Your task to perform on an android device: I want to see the week number on my calendar. So turn on the week number on the calendar app.
Image 0: 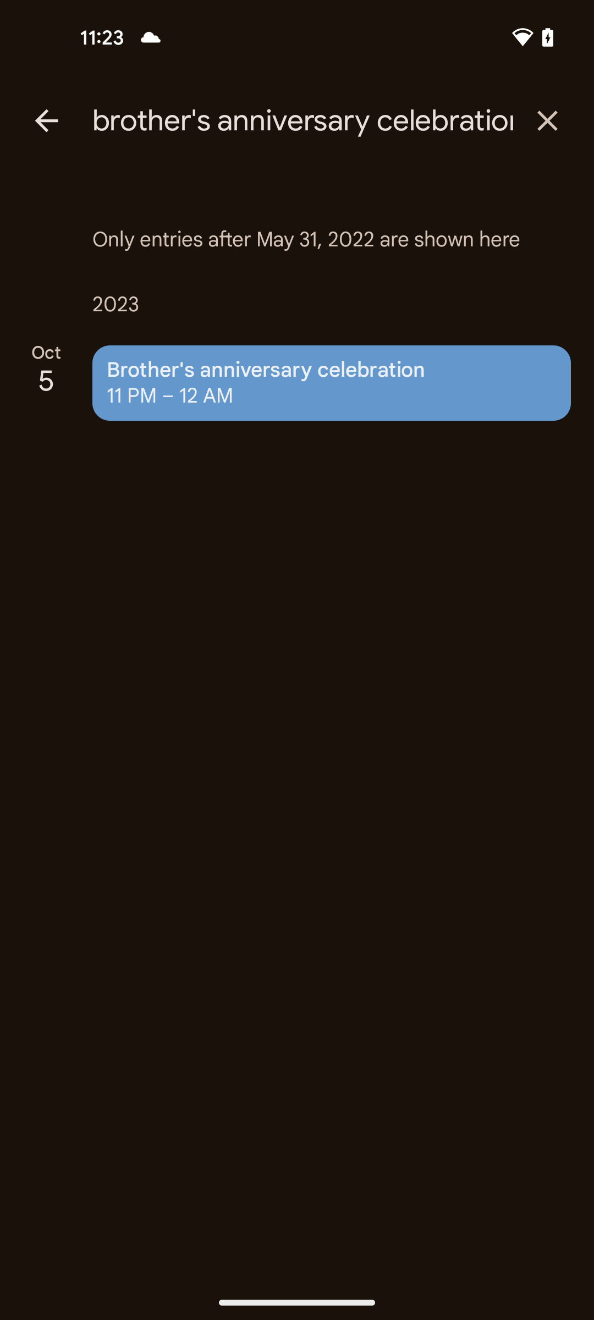
Go back to the previous page
Step 0: press back button
Image 2: 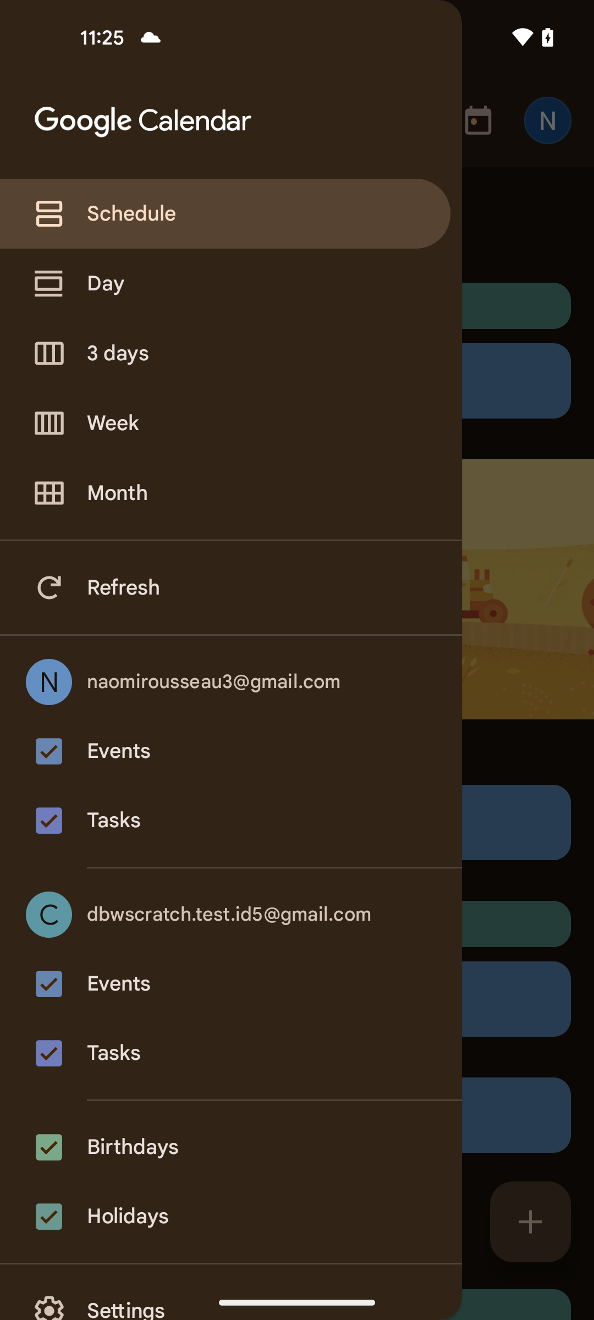
Tap on the settings option
Step 2: click (46, 1303)
Image 3: 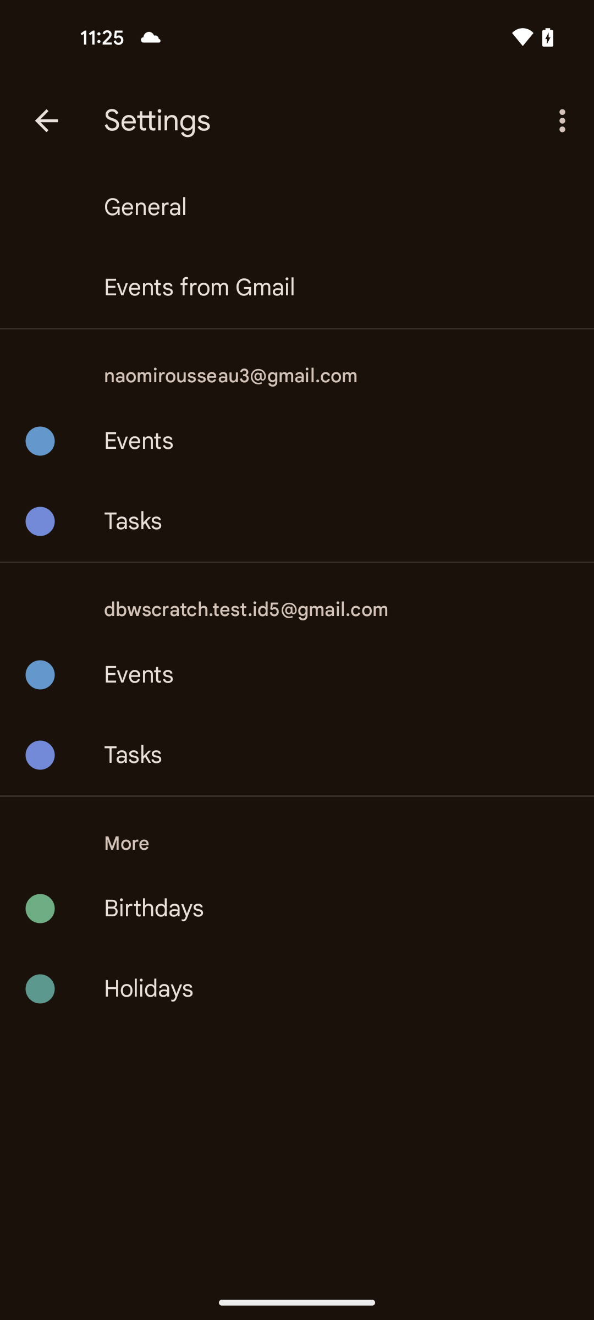
Tap on the general option
Step 3: click (145, 207)
Image 4: 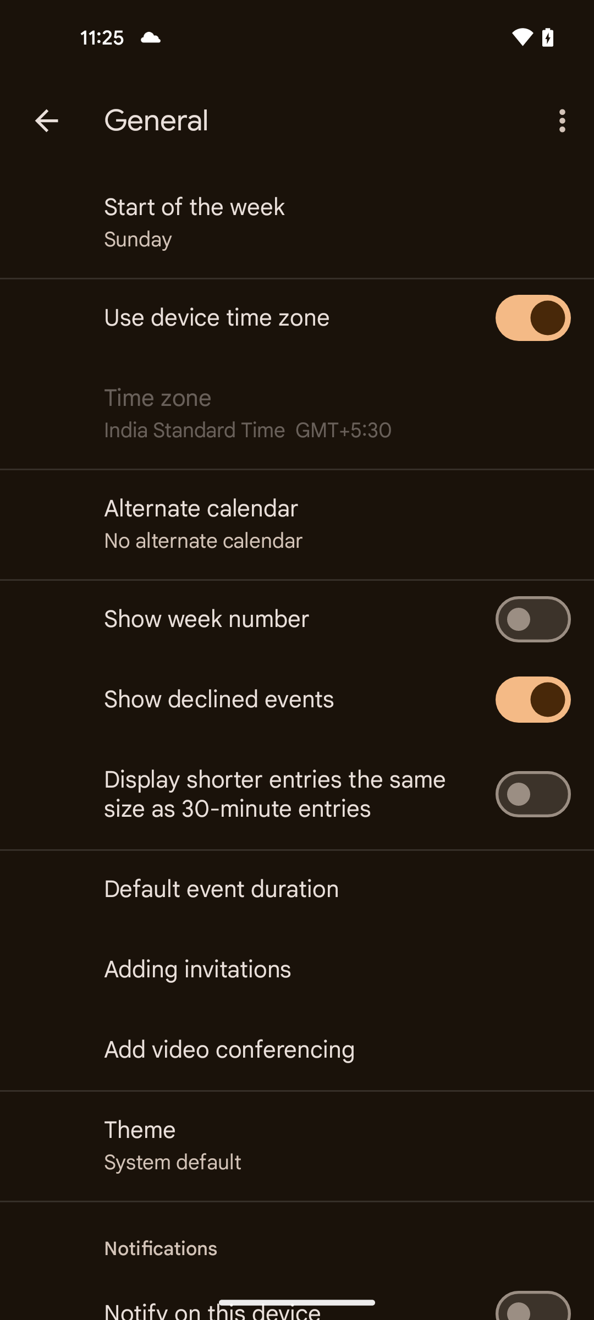
Tap on the toggle button of show week number
Step 4: click (533, 619)